Your task to perform on an android device: Add Mother Dairy Tadka Buttermilk to the cart on the Blinkit app.
Image 0: 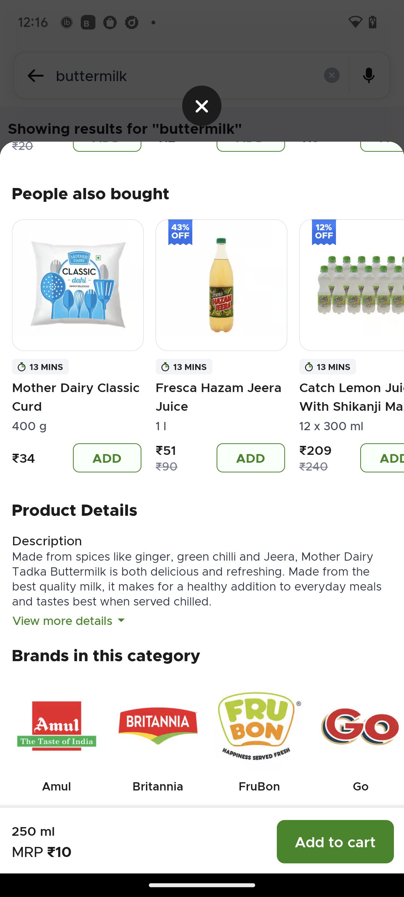
Click on add to cart at the bottom right corner of the screen.
Step 0: click (335, 841)